Your task to perform on an android device: In the Trip.com app,find a flight from Manila airport to Seoul ICN departing on August 10, 2023 and returning on August 18, 2023 then select the flight between 1 p.m. to 8 p.m.
Image 0: 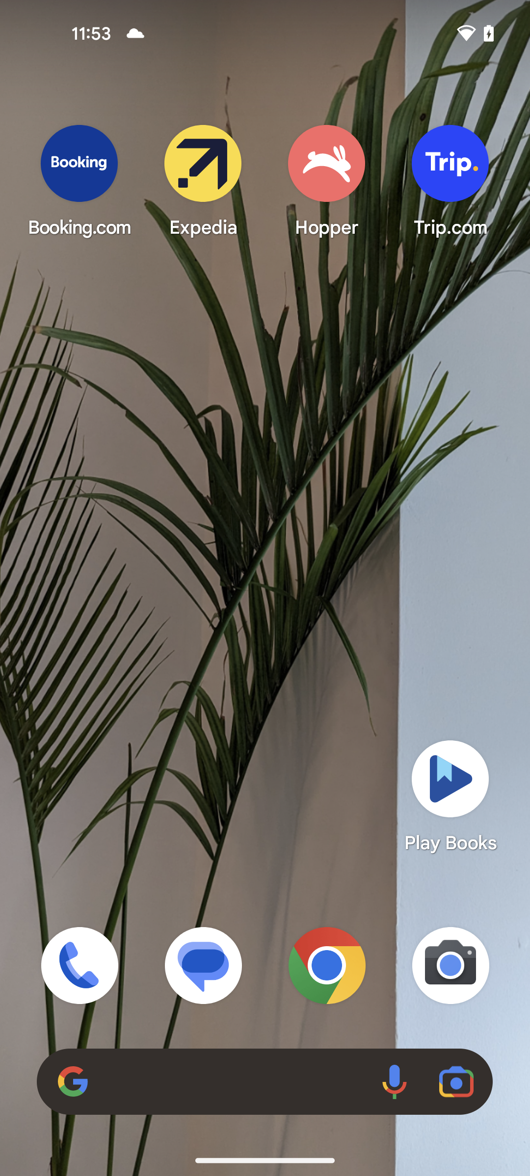
Open the Trip.com app
Step 0: open app "Trip.com"
Image 1: 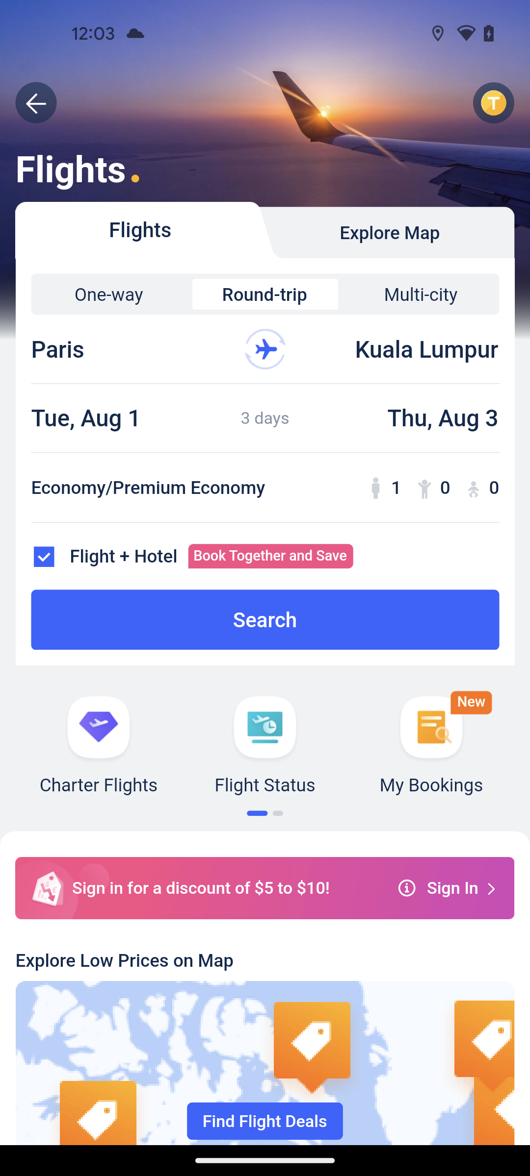
Tap on the departure section
Step 1: click (130, 349)
Image 2: 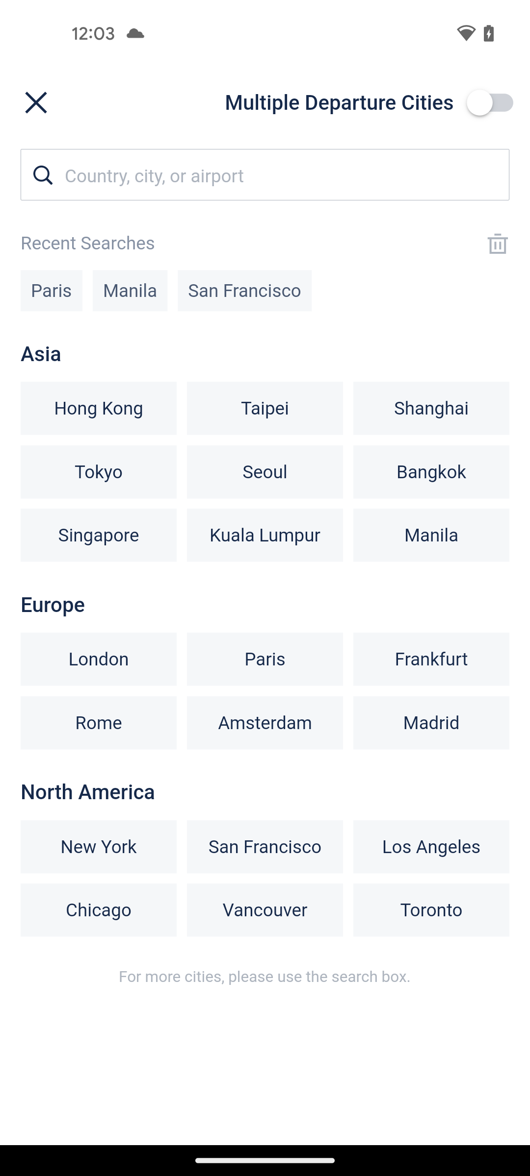
Search for manila
Step 2: type "manila"
Image 3: 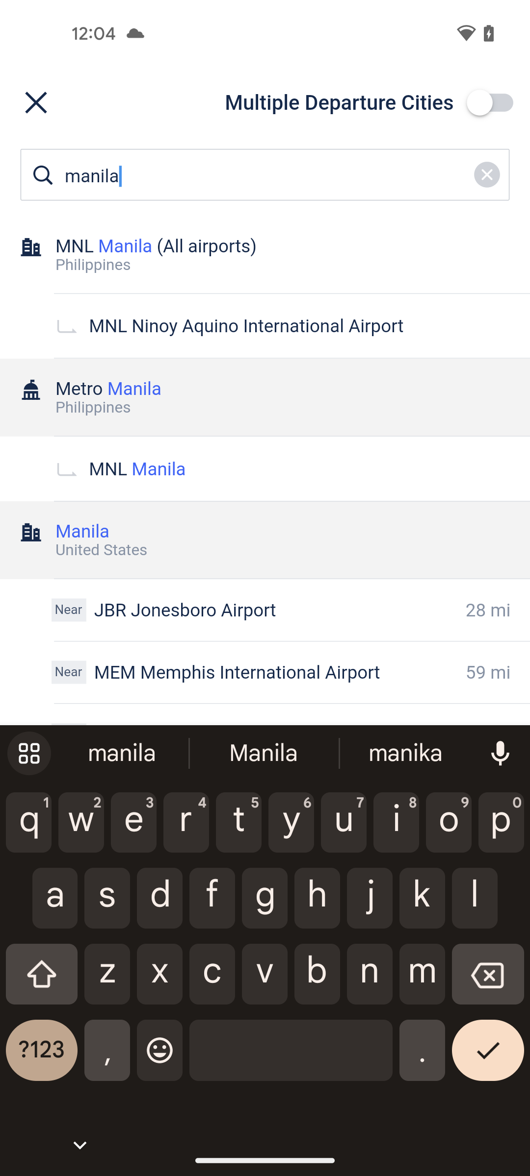
Click on MNL Ninoy aquino international airport
Step 3: click (265, 326)
Image 4: 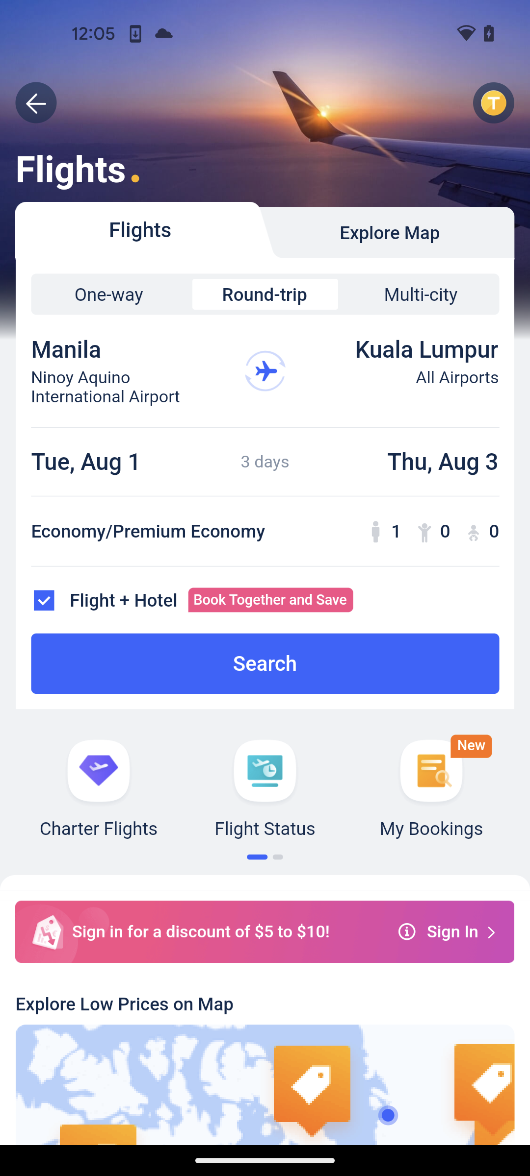
Tap on the destination section
Step 4: click (400, 371)
Image 5: 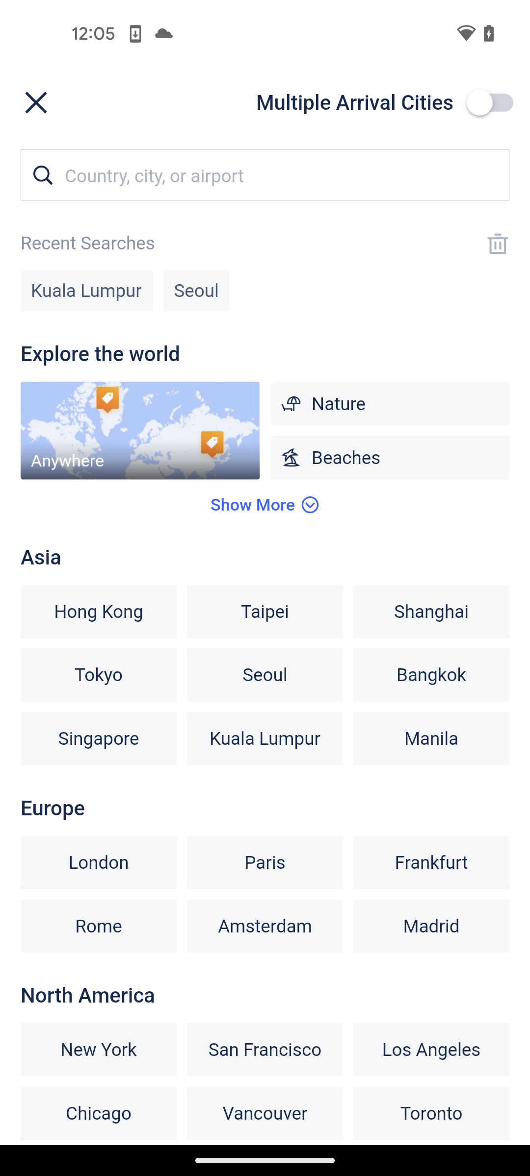
Search for Seoul
Step 5: type "Seoul"
Image 6: 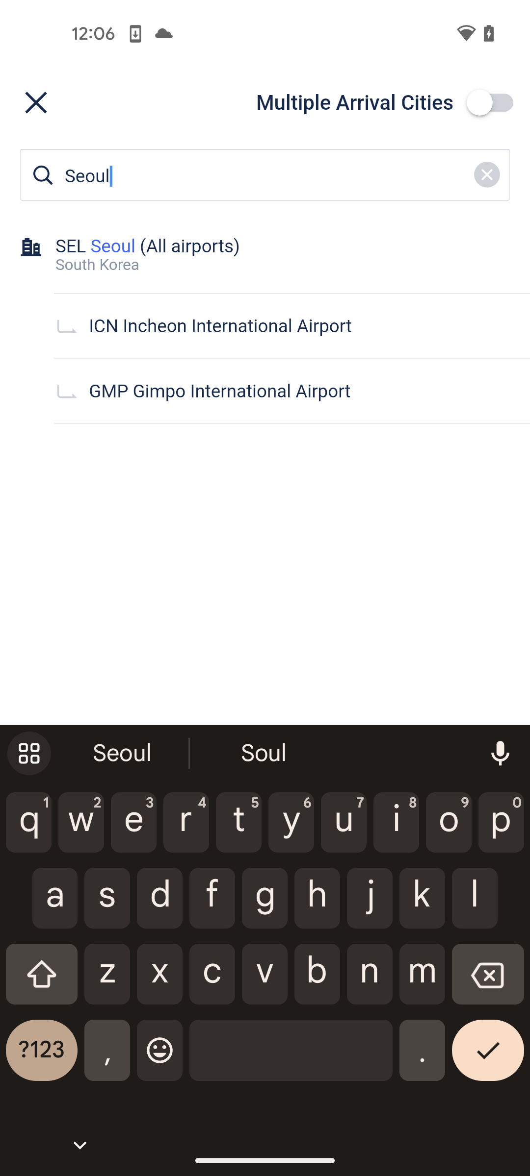
Select the ICN airport
Step 6: click (265, 326)
Image 7: 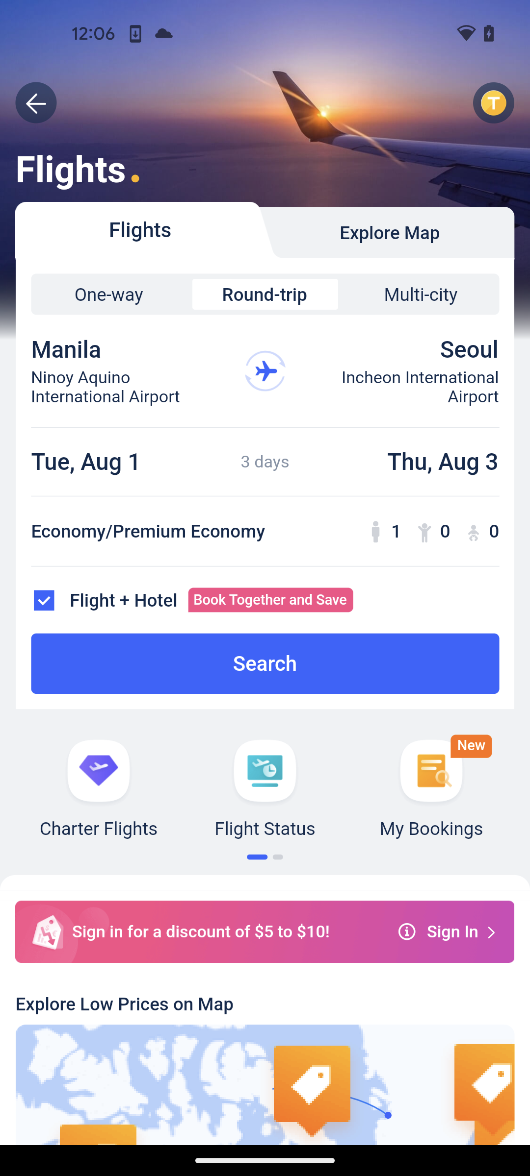
Click on the departure date section 
Step 7: click (128, 461)
Image 9: 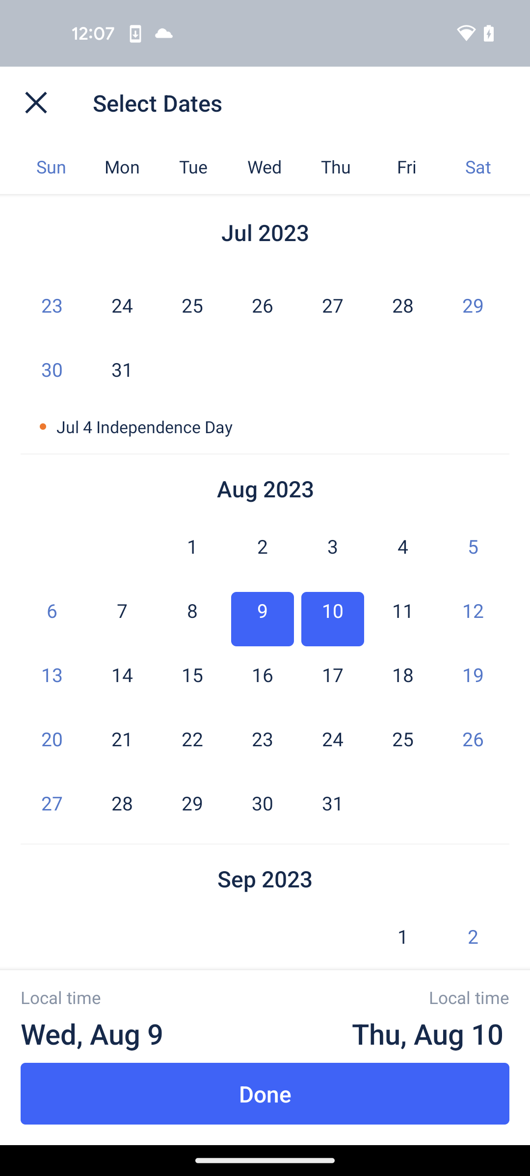
Select the departure date 10 august
Step 9: wait
Image 10: 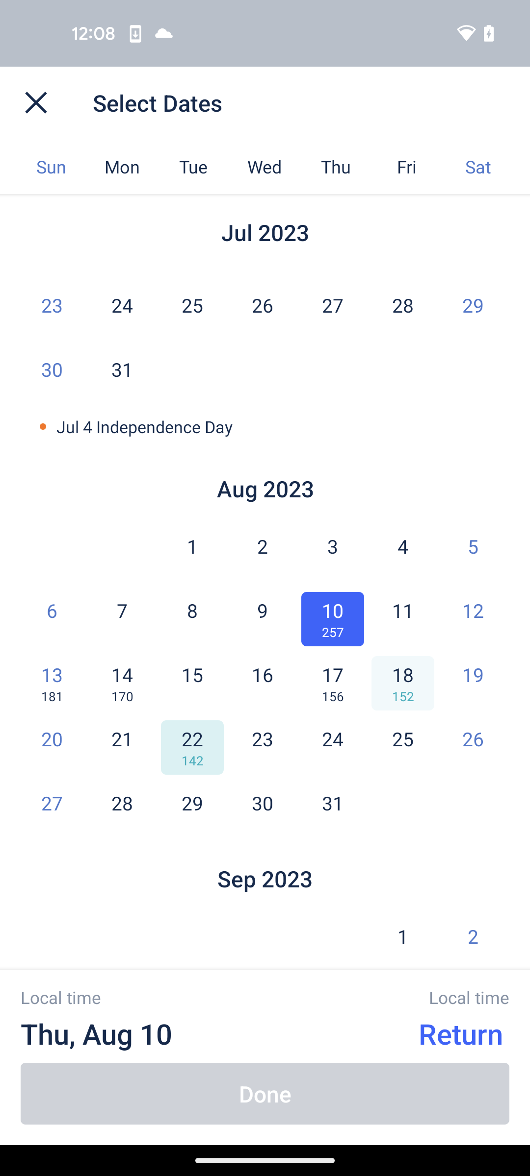
Select the return date 18 august
Step 10: click (265, 683)
Image 11: 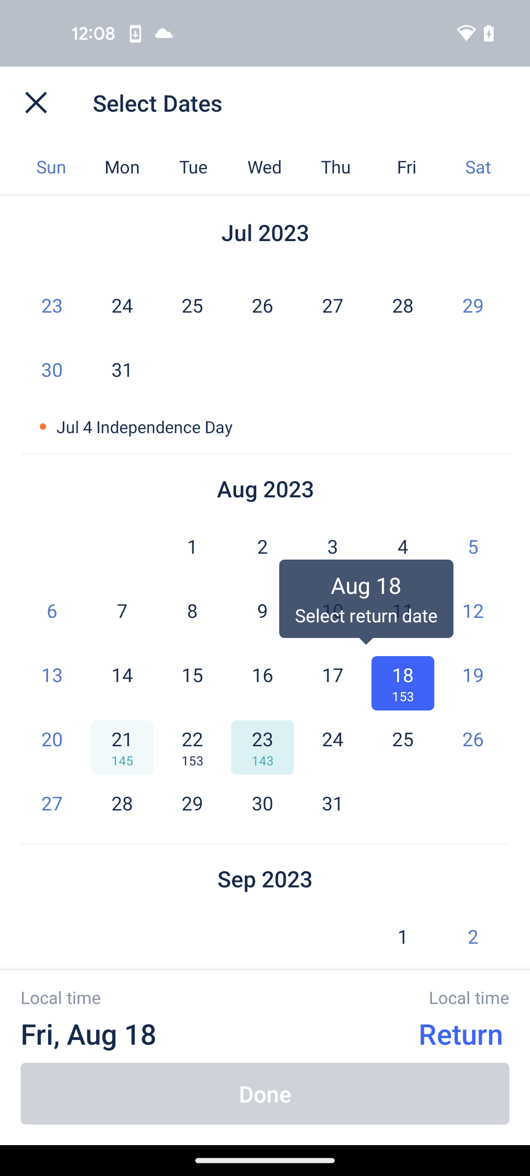
Select the return date 18 august
Step 11: wait
Image 12: 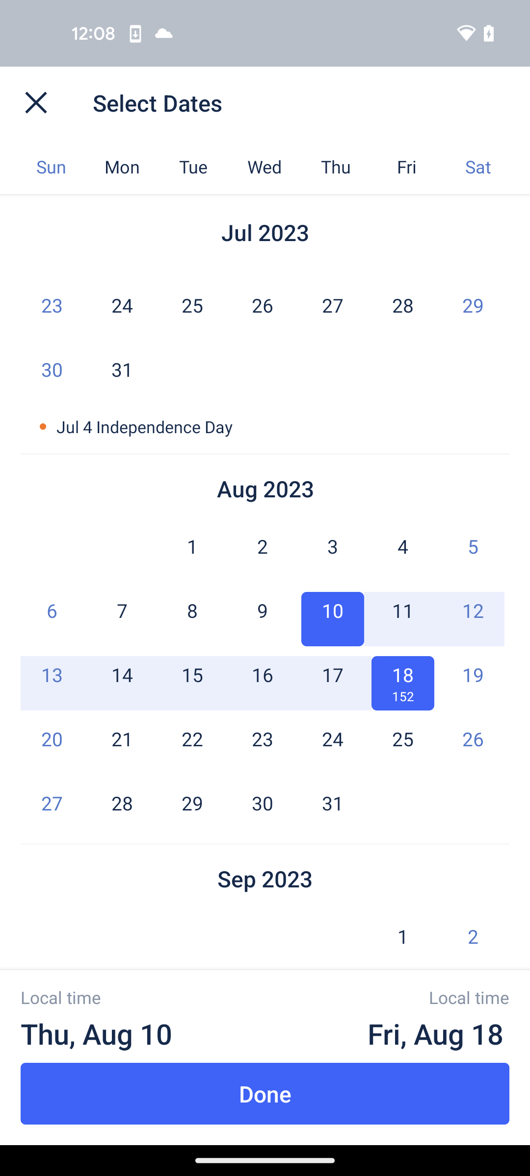
Click on the done button at the bottom of the screen
Step 12: click (265, 1094)
Image 13: 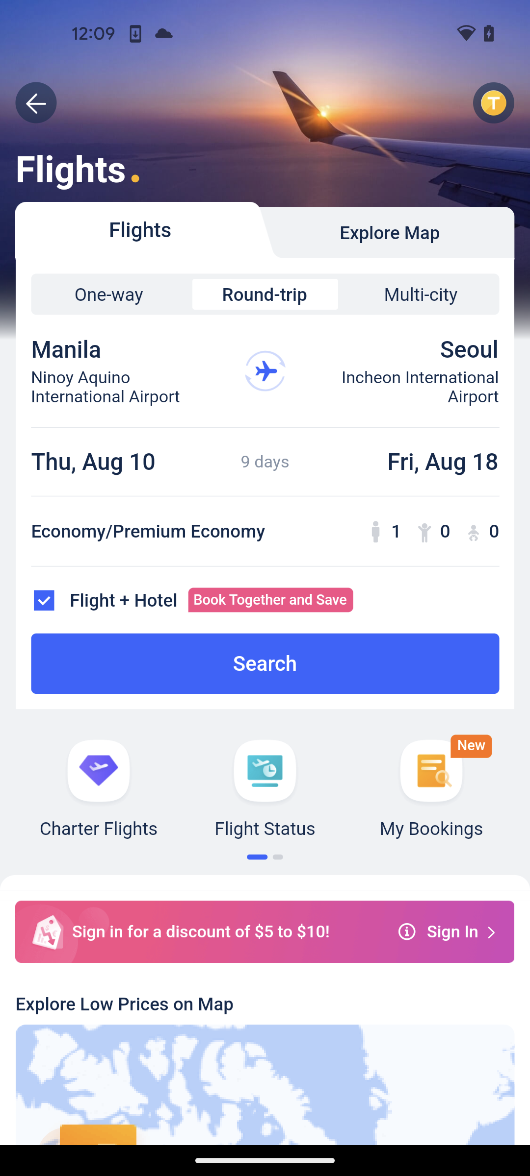
Click on the search button
Step 13: click (265, 663)
Image 14: 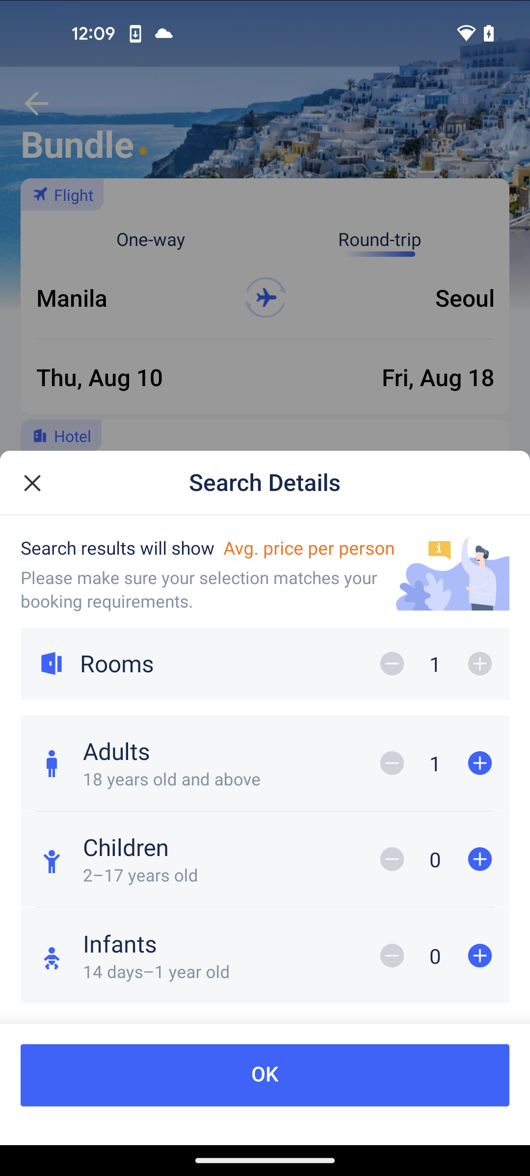
Click on the cross icon 
Step 14: click (32, 483)
Image 15: 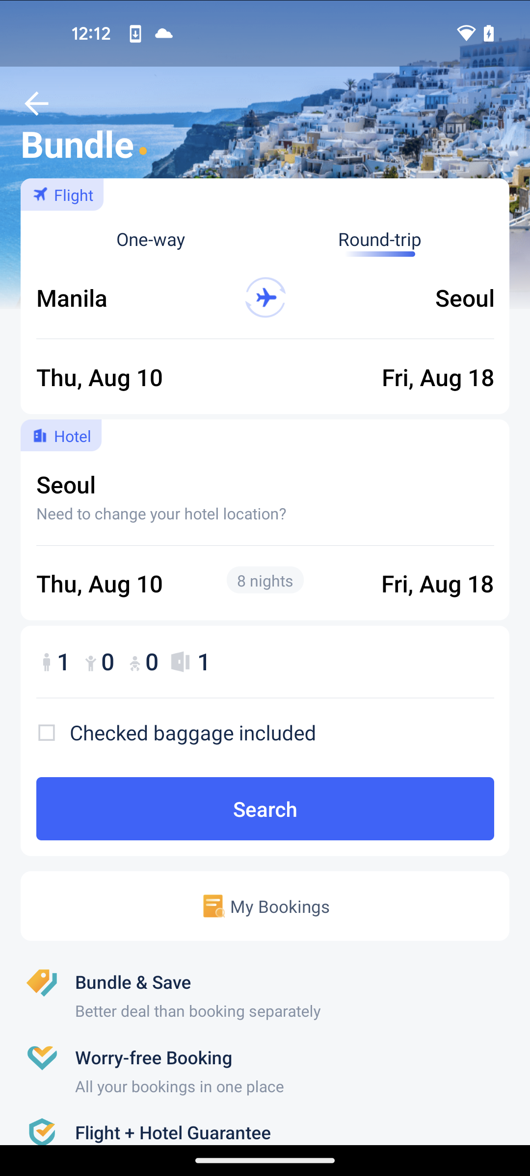
Click on the search button
Step 15: click (265, 808)
Image 16: 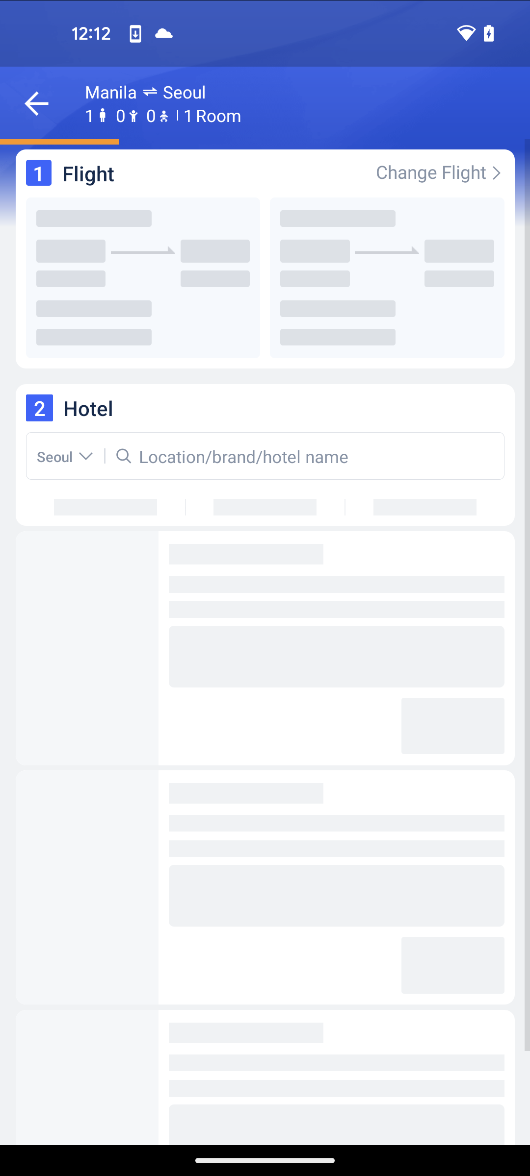
Click on the search button
Step 16: wait
Image 18: 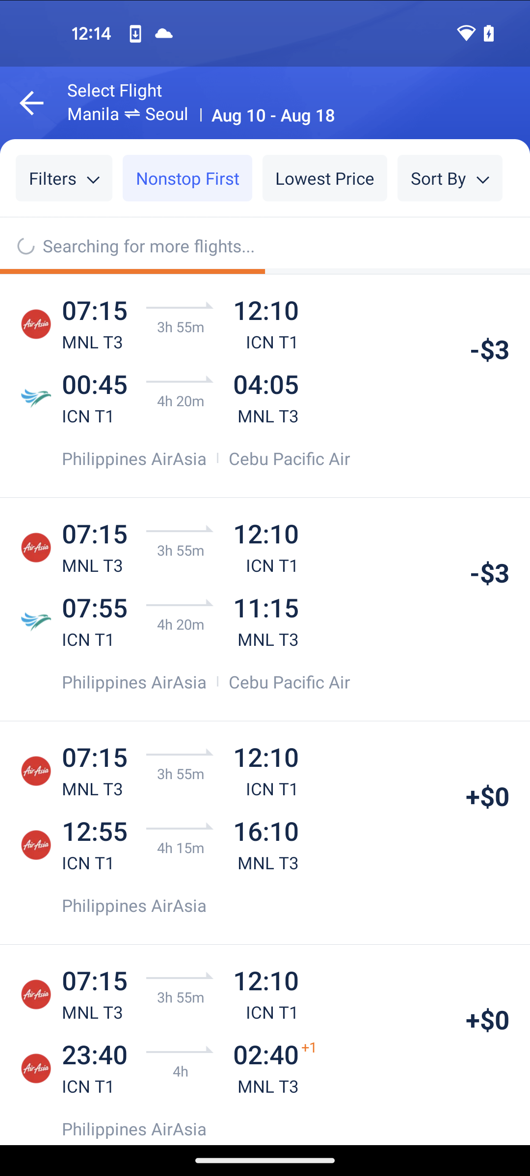
swipe up to view flights between 1 p.m. to 8 p.m.
Step 18: scroll down
Image 19: 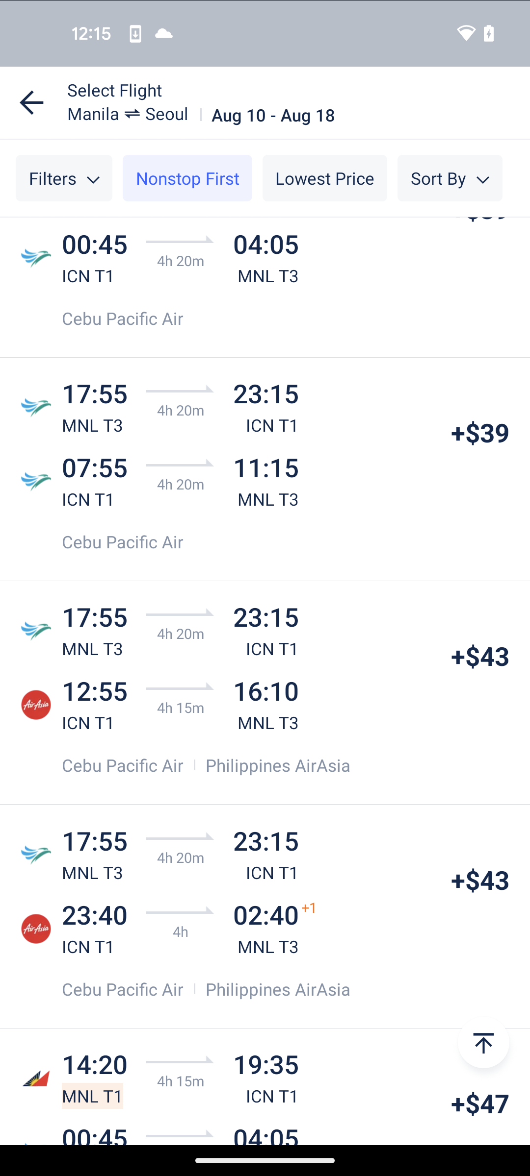
Click on flights between 14:20 to 19:35 hr
Step 19: click (260, 1096)